Your task to perform on an android device: Play short videos related to my favorite artist on the YouTube app.
Image 0: 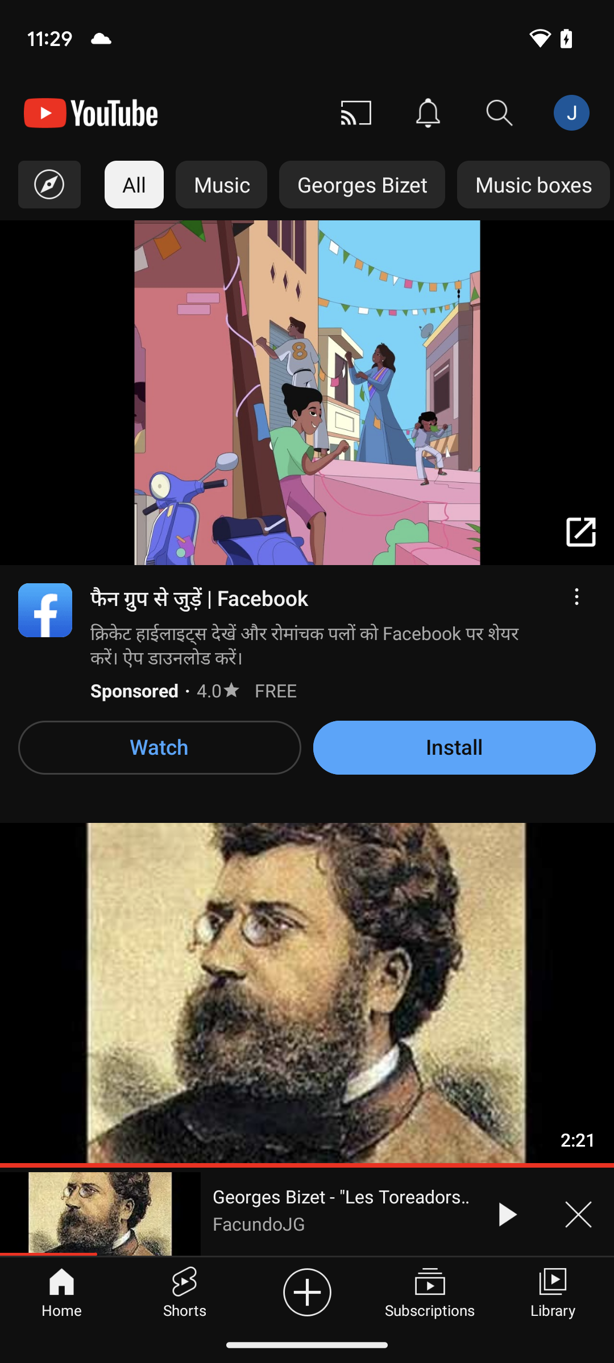
Tap on the search bar at the top of the screen.
Step 0: click (500, 113)
Image 1: 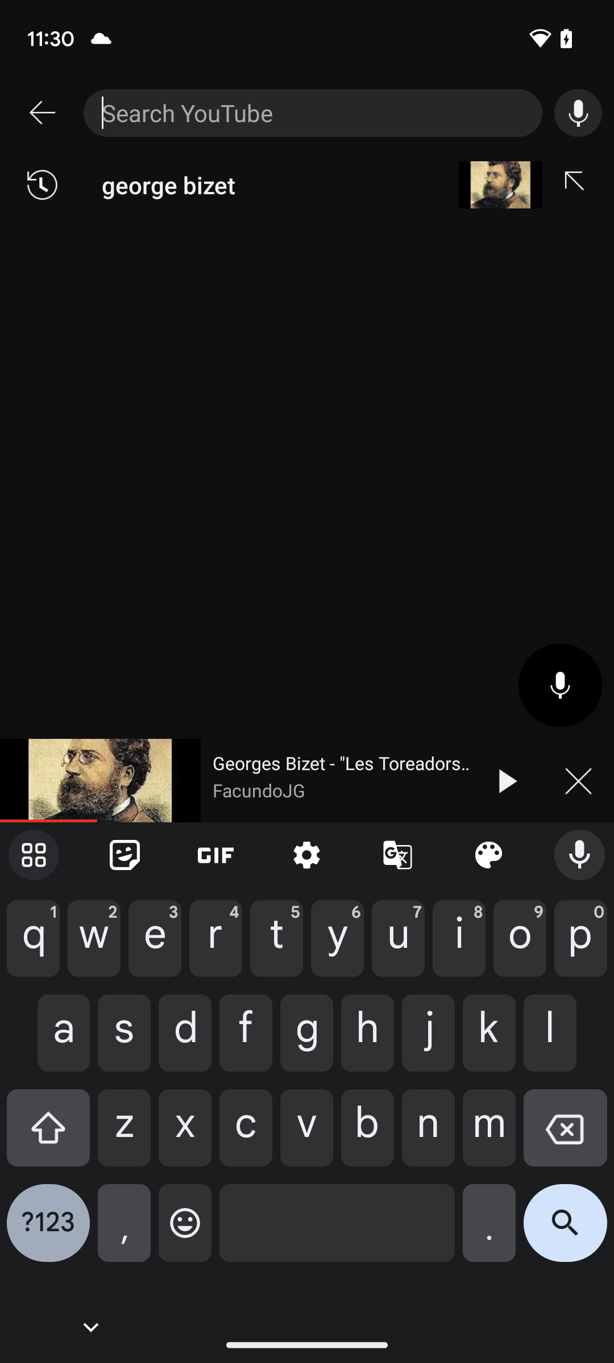
Search for Erik Satie's short videos.
Step 1: type "Erik Satie short videos"
Image 2: 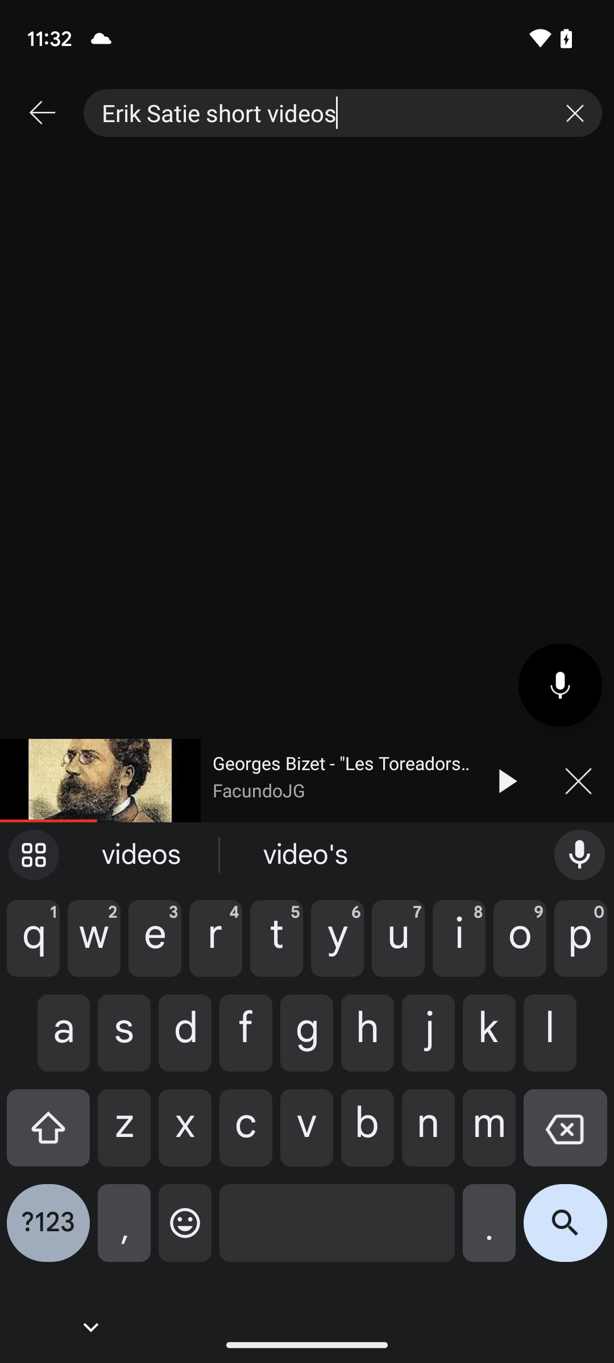
Tap on the search icon present at the bottom right corner of the screen.
Step 2: click (565, 1232)
Image 3: 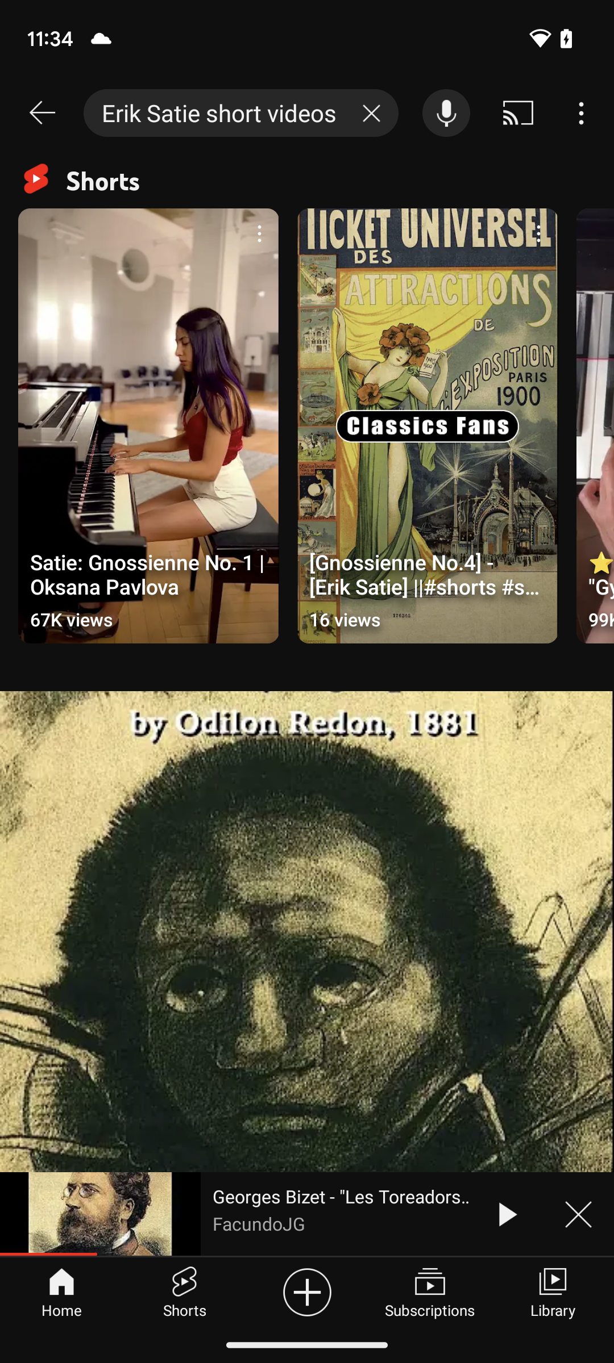
Tap on the first video present on the screen.
Step 3: click (157, 426)